Your task to perform on an android device: In the Sleep monitor app, I want to listen to the Relaxing Piano meditation in order to make peace of mind.
Image 0: 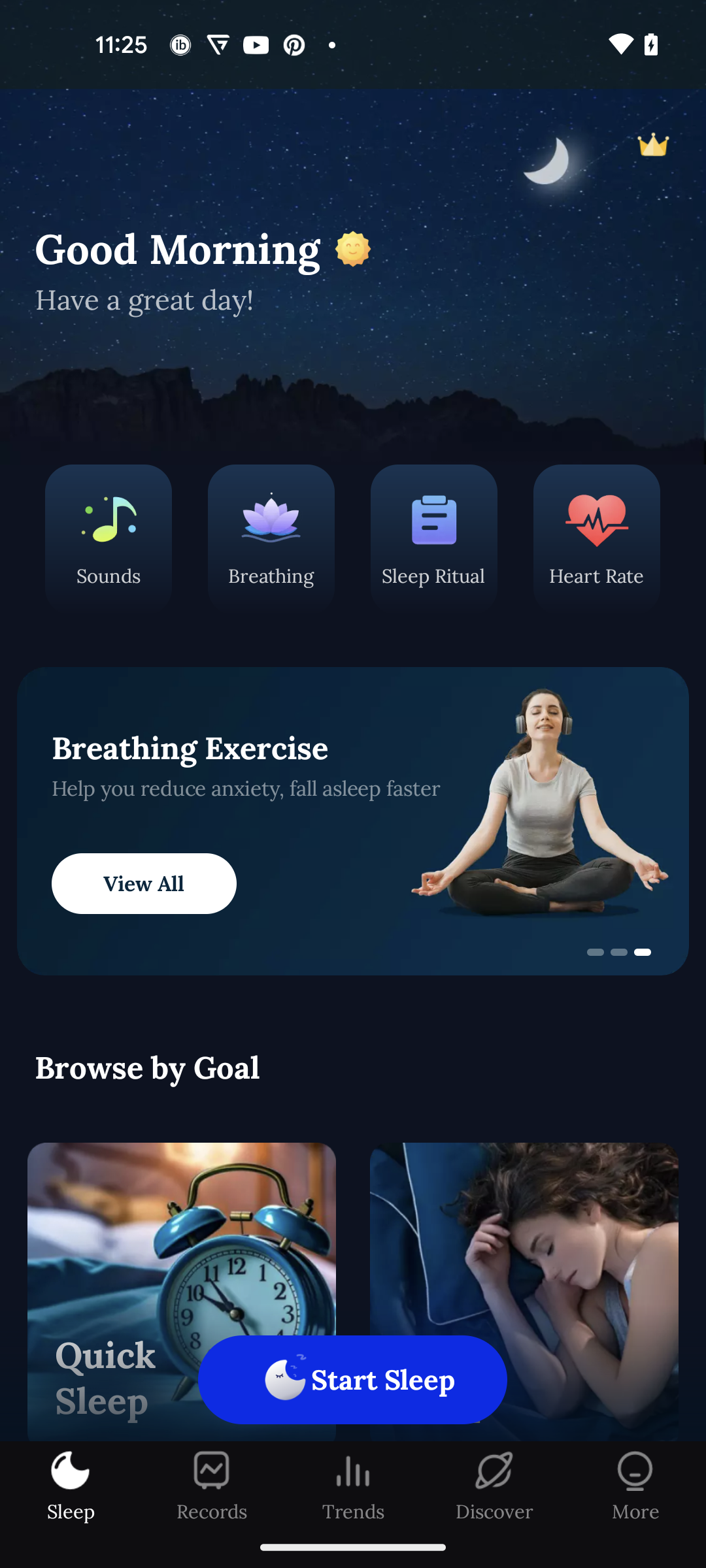
Click on the Sounds tab 
Step 0: click (109, 539)
Image 1: 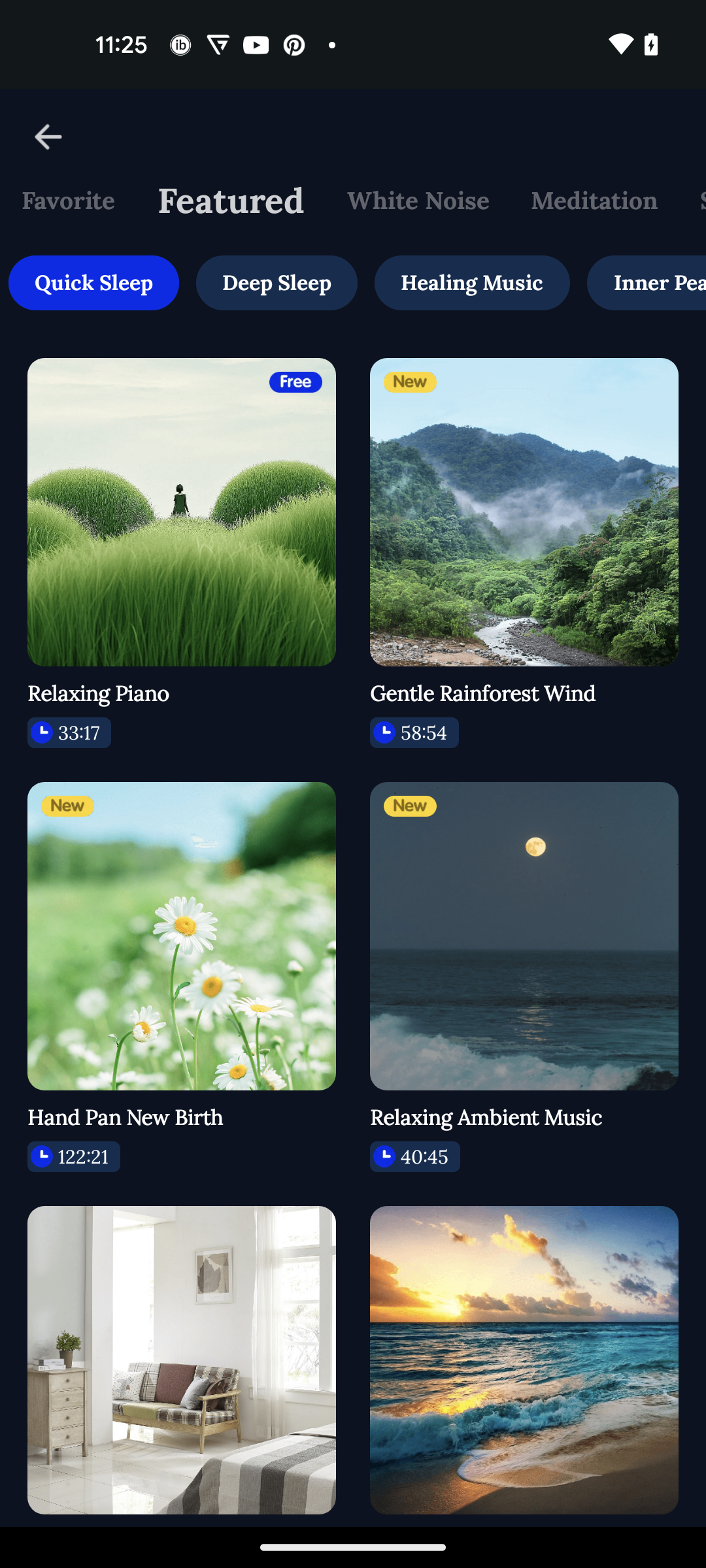
Click on the Relaxing Piano meditation 
Step 1: click (181, 512)